Your task to perform on an android device: I'd like to read customer reviews on the Ebay app in order to make an informed decision on the quality of the 18 Ga Half Round copper wire Round.
Image 0: 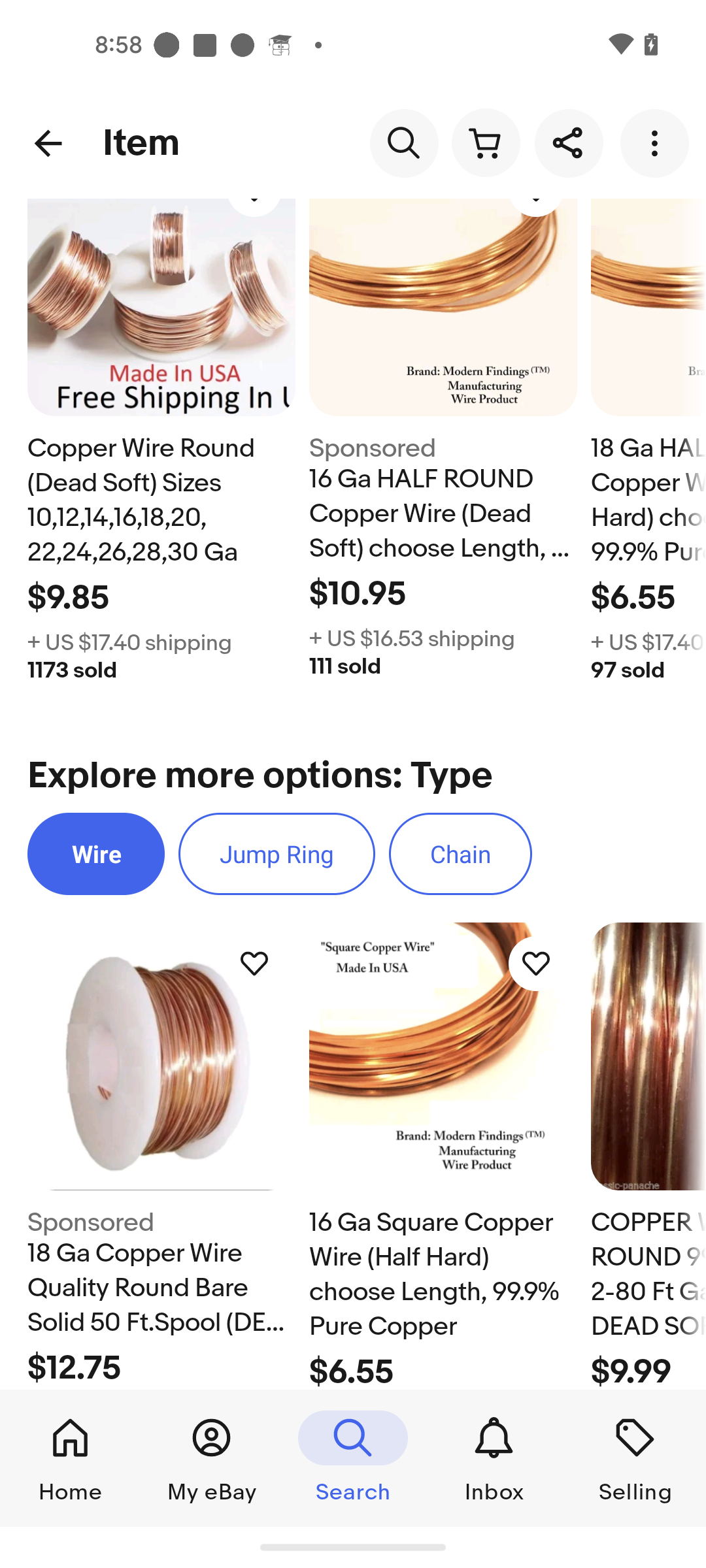
Swipe down to view reviews
Step 0: scroll up
Image 1: 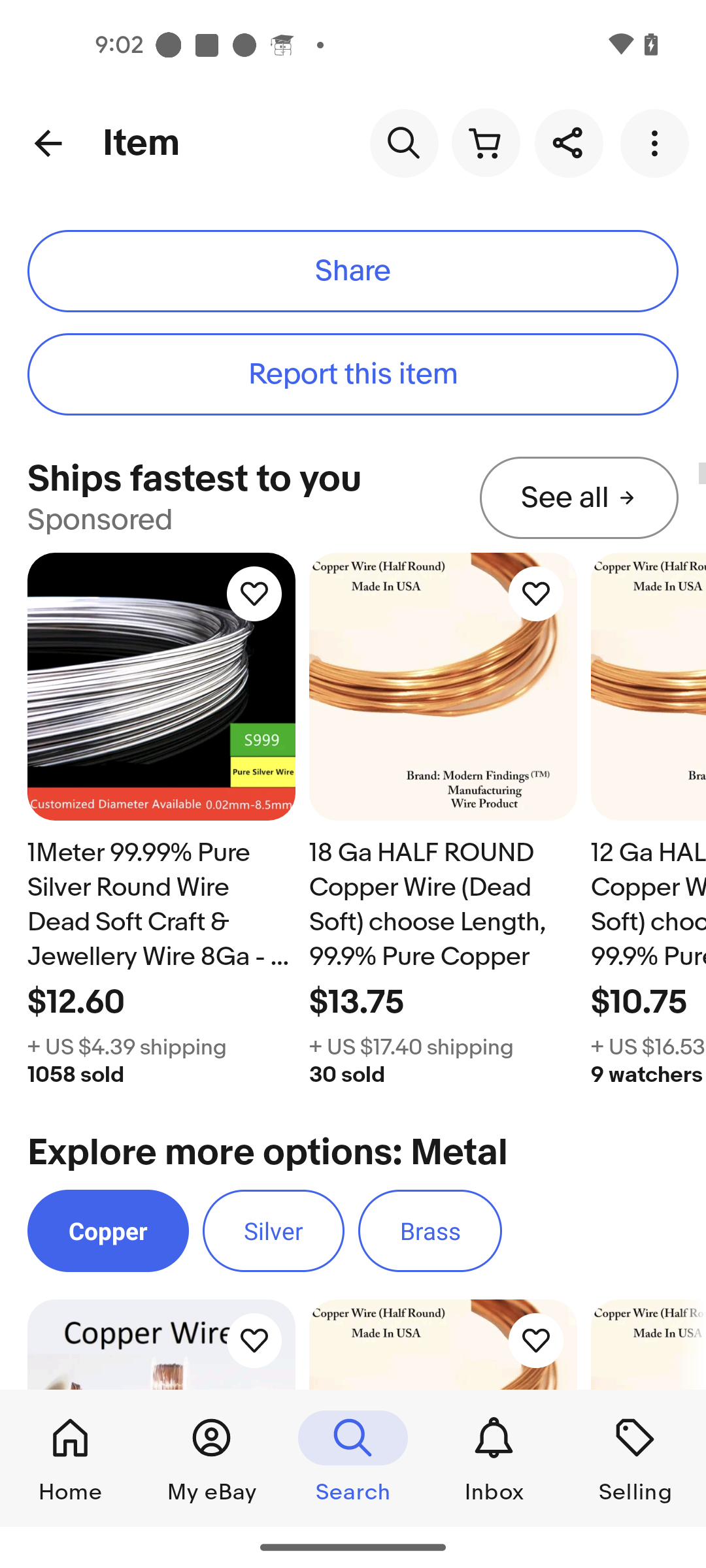
Swipe down to view reviews
Step 1: scroll up
Image 2: 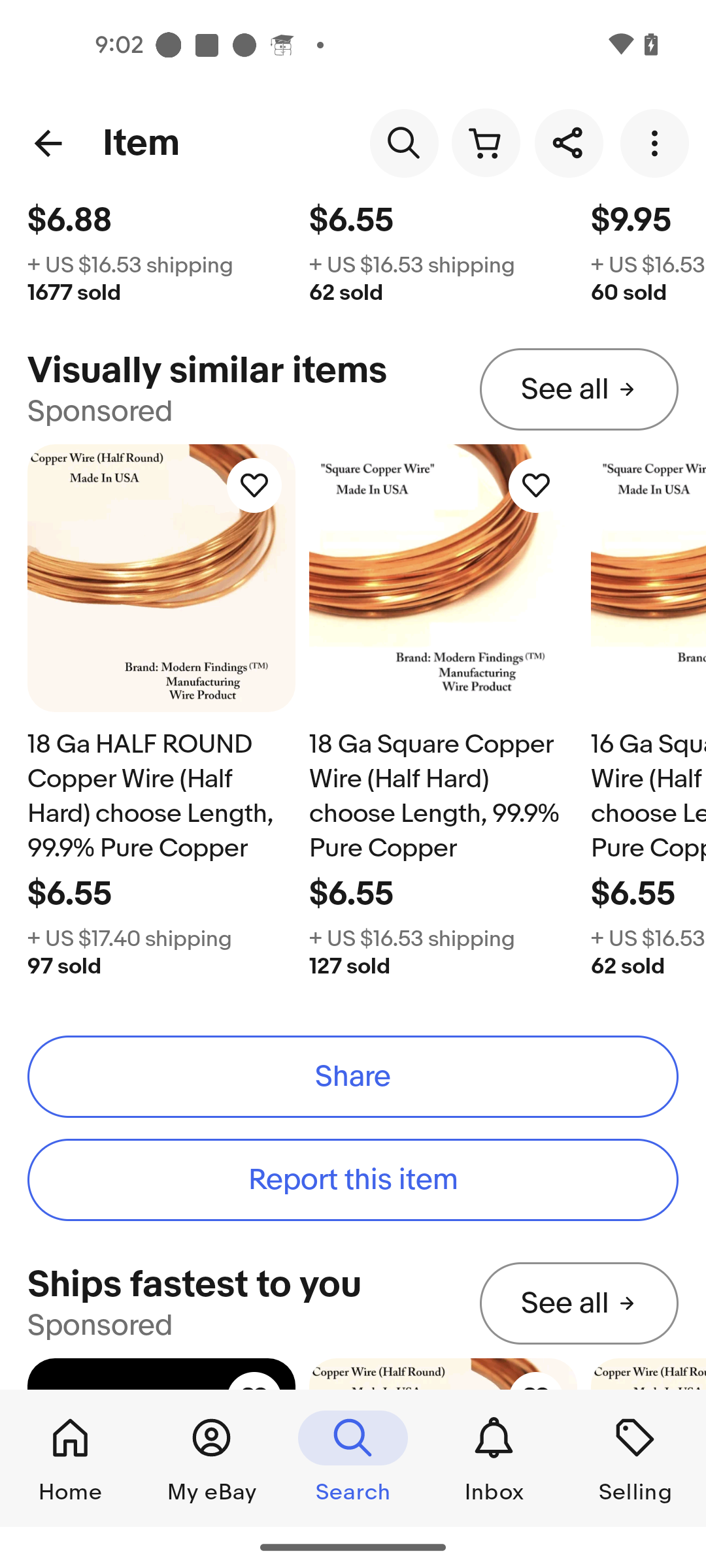
Swipe down to view reviews
Step 2: scroll up
Image 3: 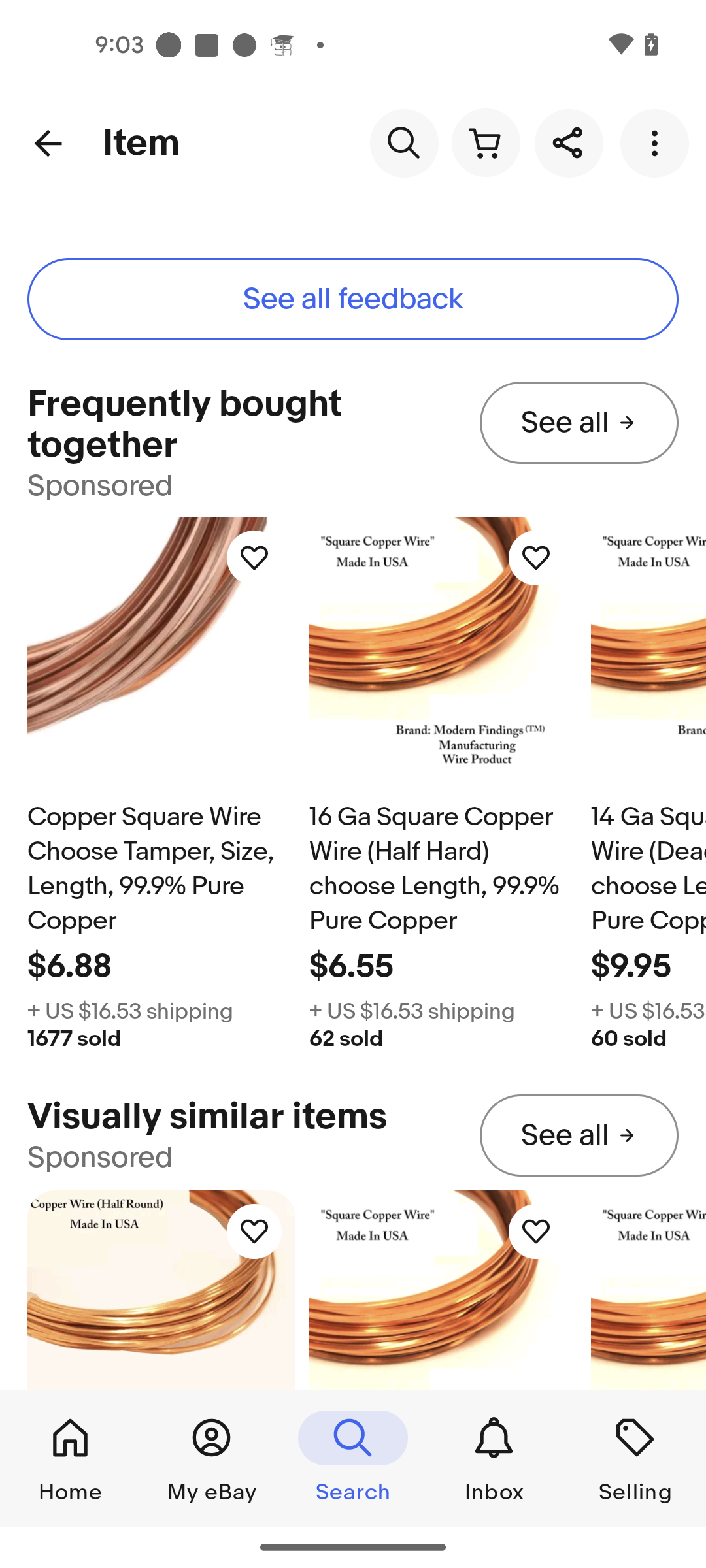
Swipe down to view reviews
Step 3: scroll up
Image 4: 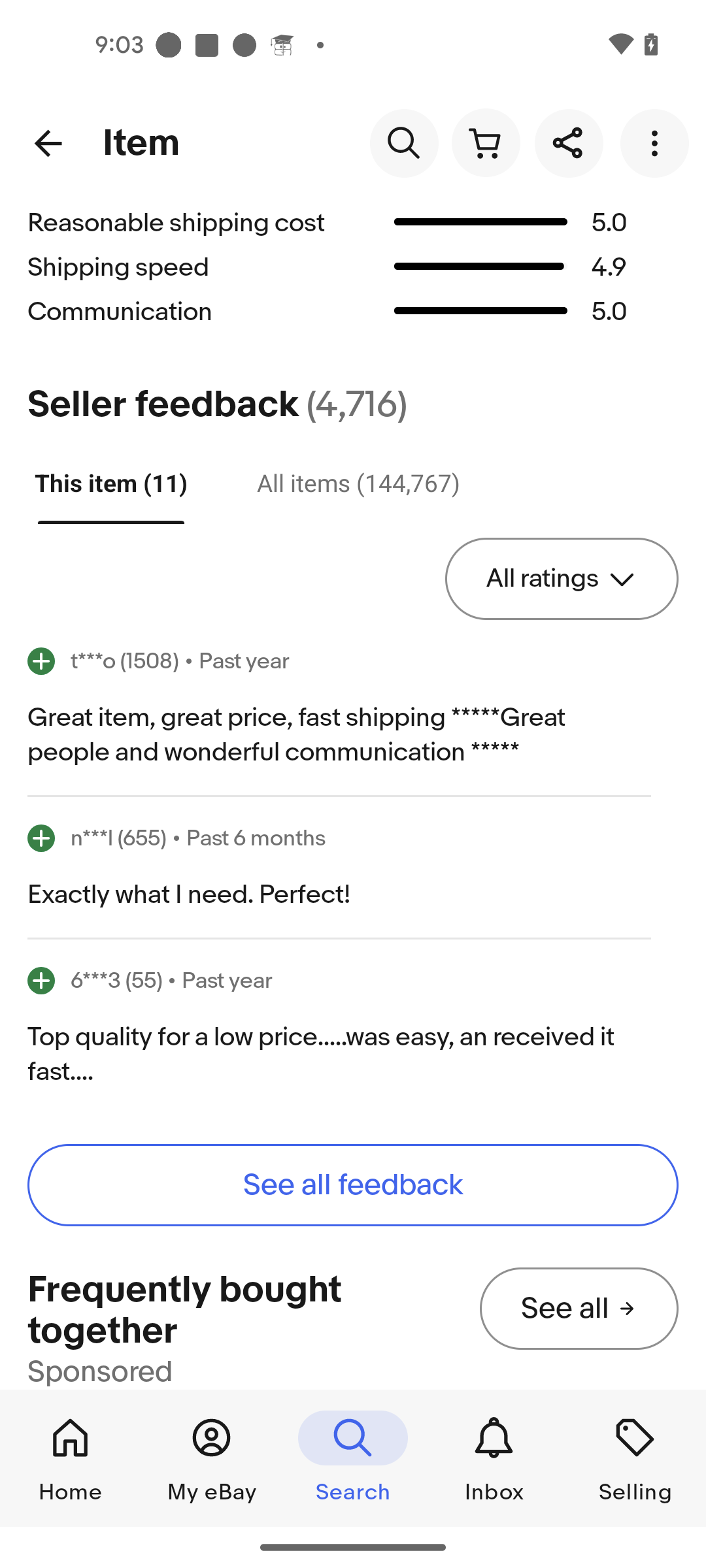
Click on the See all feedback
Step 4: click (353, 1184)